Your task to perform on an android device: Play My Recording -MyRec_1123_0812.m4a on the MyRecorder app.
Image 0: 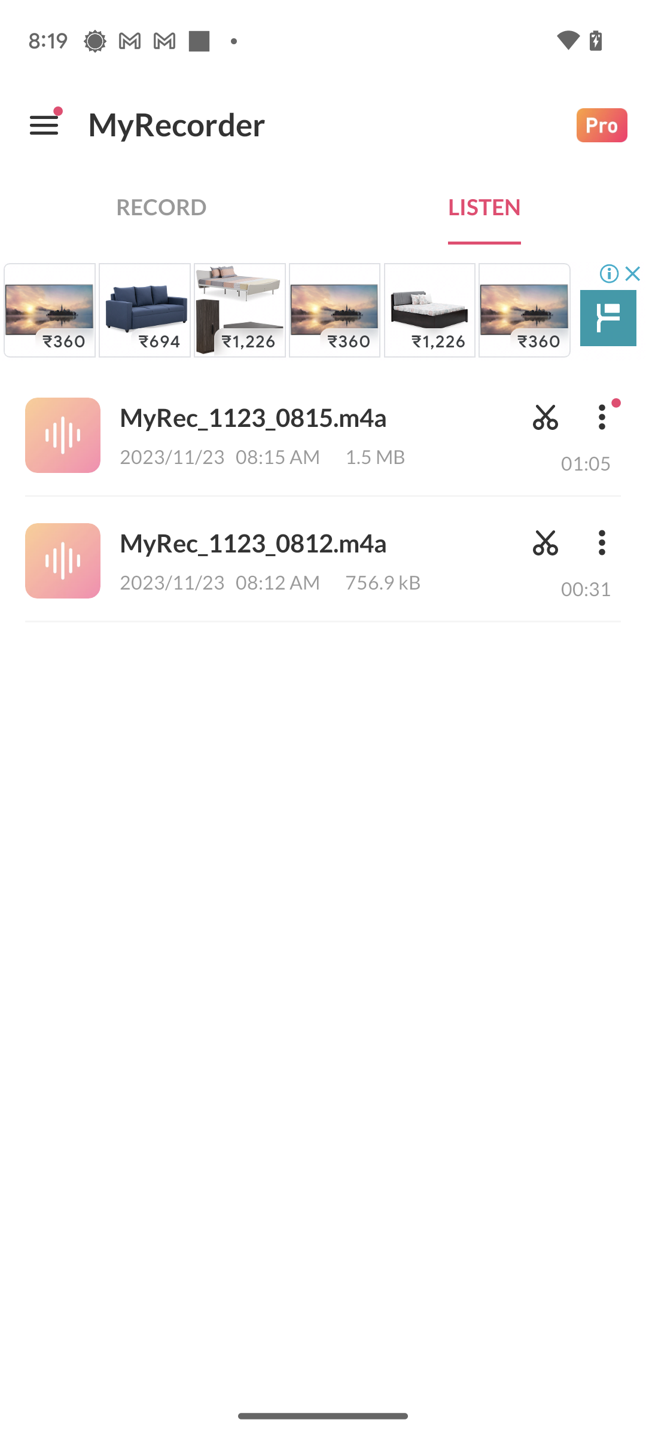
Click on the MyRec_1123_0812.m4a.
Step 0: click (323, 561)
Image 1: 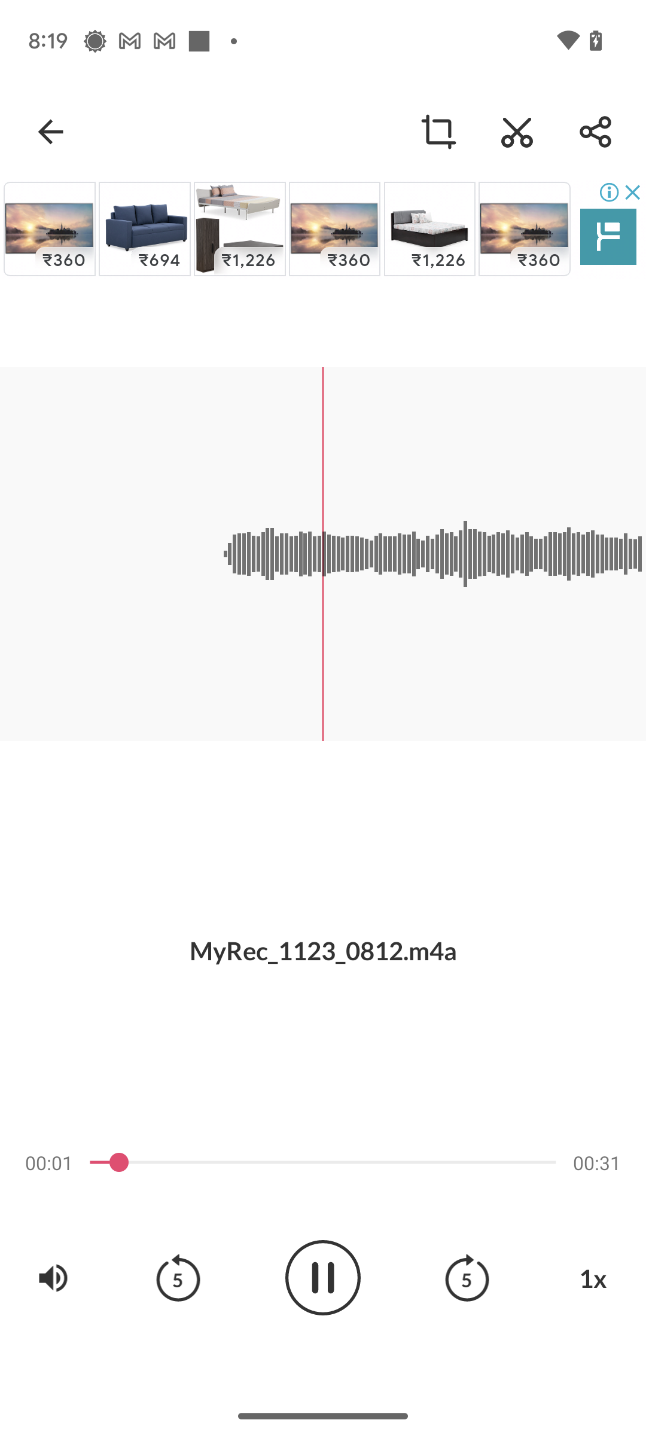
Click on the MyRec_1123_0812.m4a.
Step 1: wait